Your task to perform on an android device: Start the french language chapter as new to french in the Duolingo app .
Image 0: 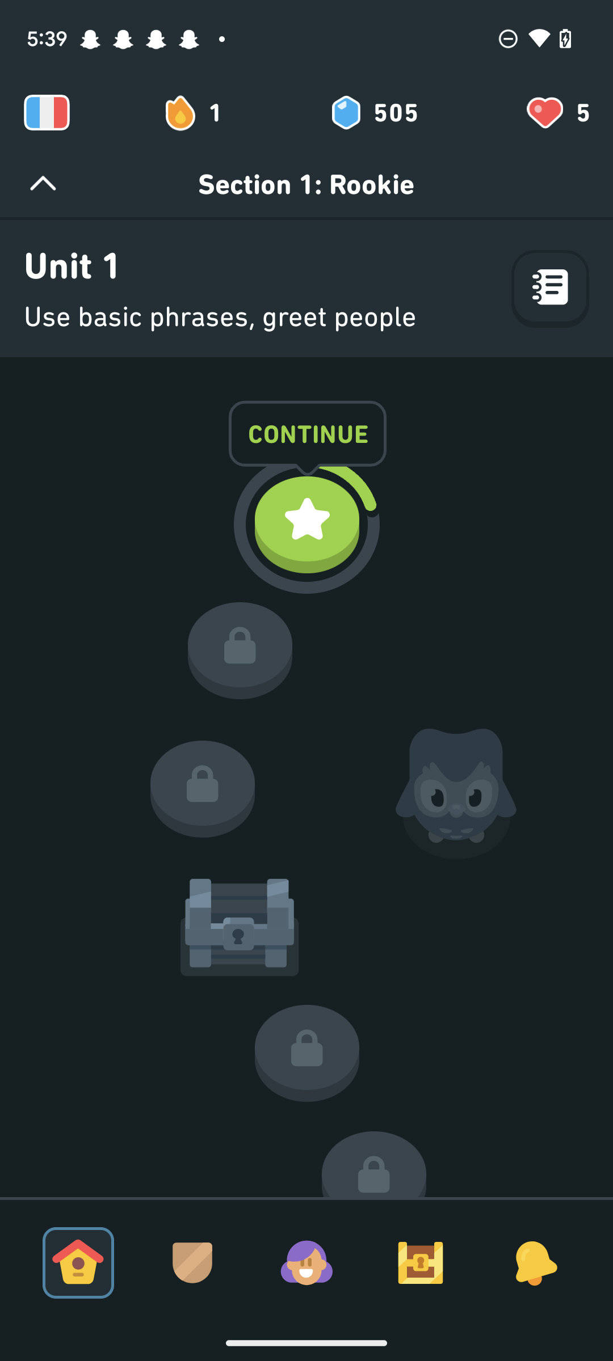
Click on the star icon
Step 0: click (300, 508)
Image 1: 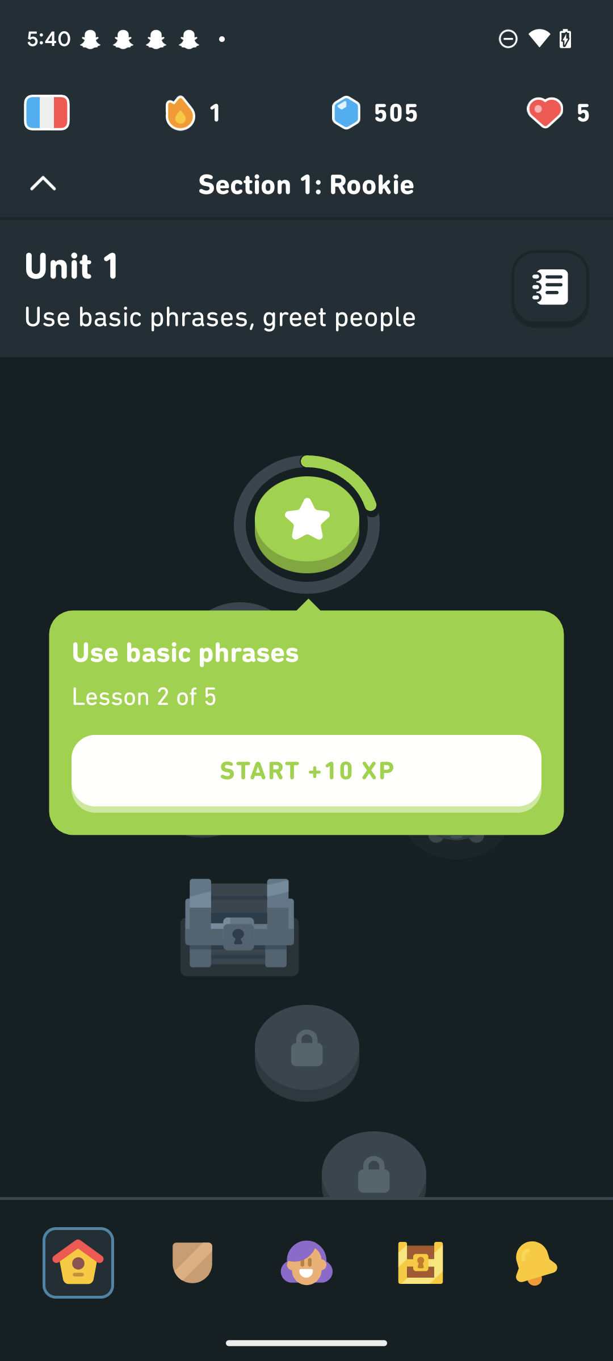
Click on the start +10 XP button.
Step 1: click (306, 774)